Your task to perform on an android device: To view the MyFitshare file containing today's activity results, use the Pcloud app.
Image 0: 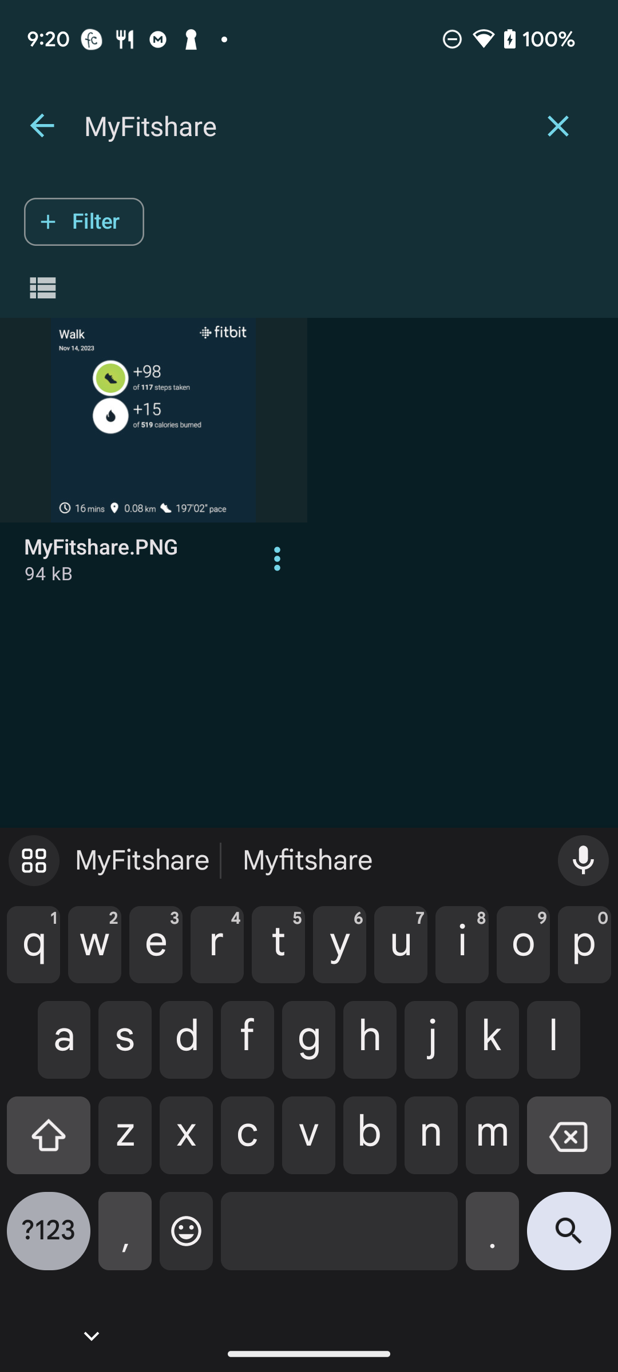
click on MyFitshare file
Step 0: click (172, 466)